Your task to perform on an android device: In the Evolve app, I want to listen to the 10 minute Self-meditation in order to make peace of mind.
Image 0: 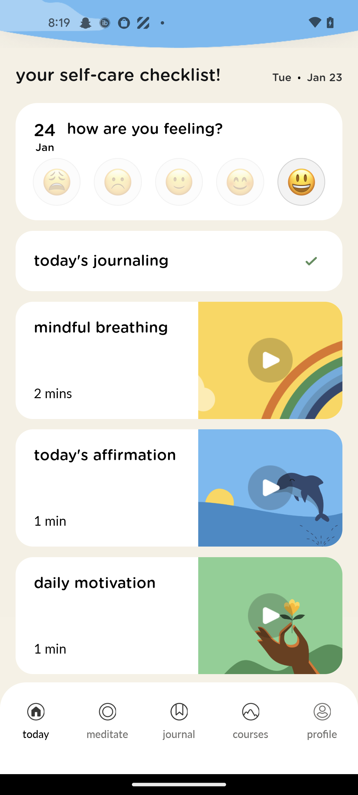
Click on the Meditate tab
Step 0: click (107, 733)
Image 1: 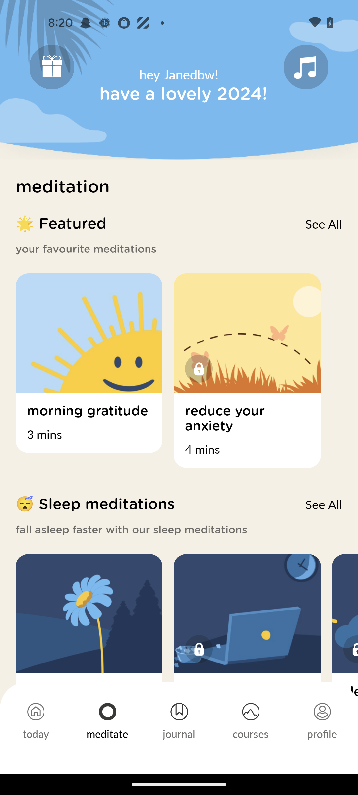
Swipe up
Step 1: scroll down
Image 2: 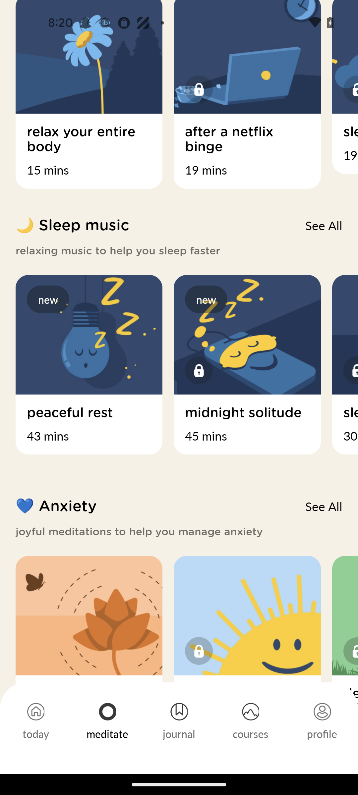
Swipe up
Step 2: scroll down
Image 4: 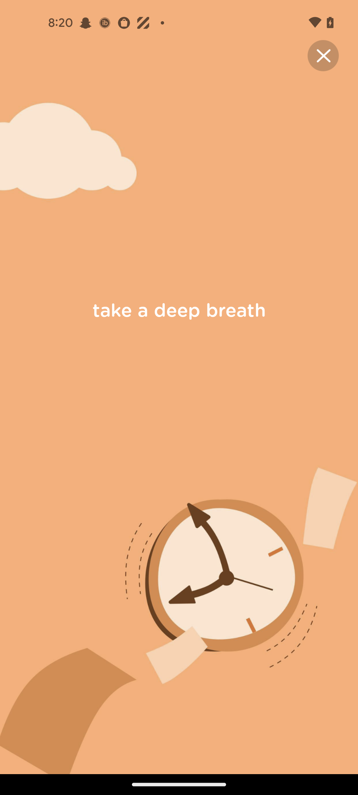
Click on the 10 minute Self-meditation
Step 4: wait